Your task to perform on an android device: Read the nutrition information about the  spinach & sundried tomato sweet potato-crusted quiche recipe
Image 0: 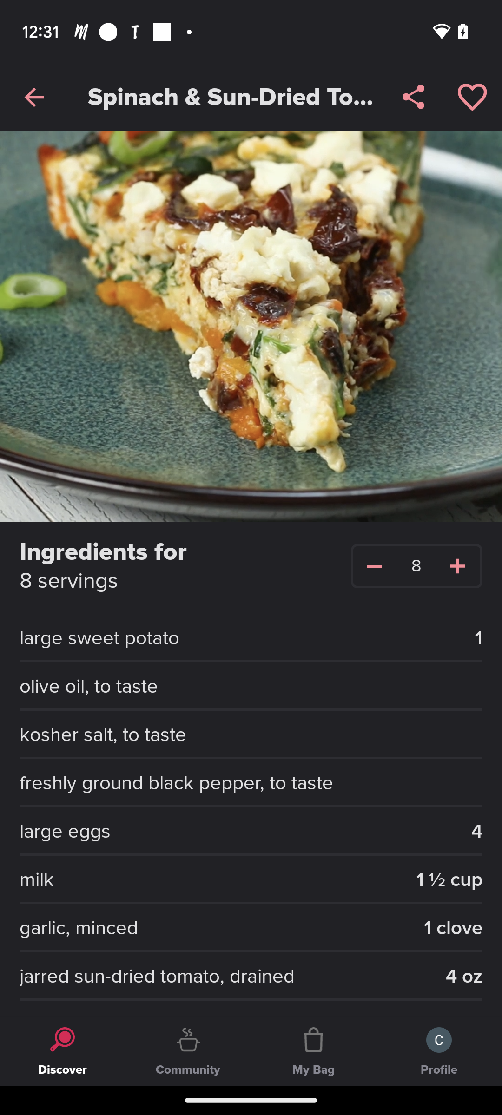
Scroll up for the option. nutrition info
Step 0: scroll down
Image 1: 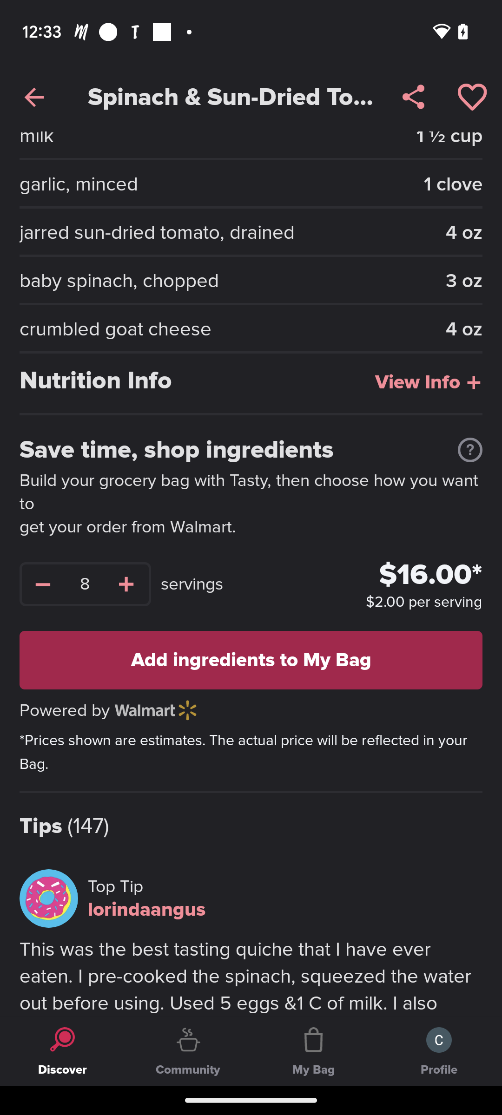
Click on the view info presented on the right side of the nutrition option presented in the middle of the screen.
Step 1: click (417, 382)